Your task to perform on an android device: Task Goal: In the spendee APP,enter the expense of 90 USD under the category of Shopping and save it.
Image 0: 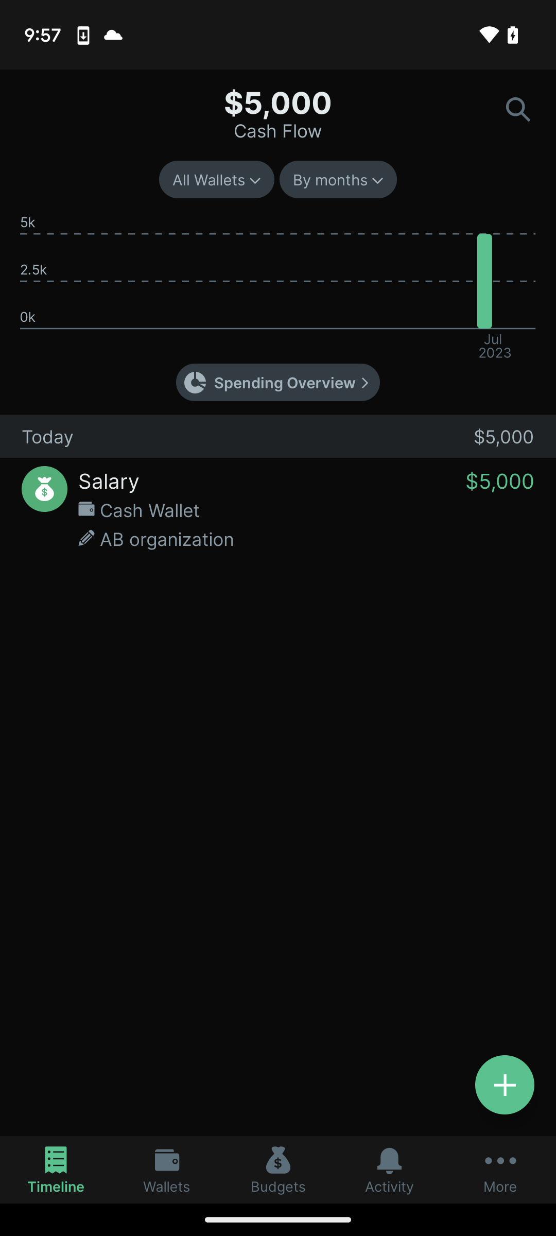
Click on the Plus icon at the bottom right corner
Step 0: click (505, 1085)
Image 2: 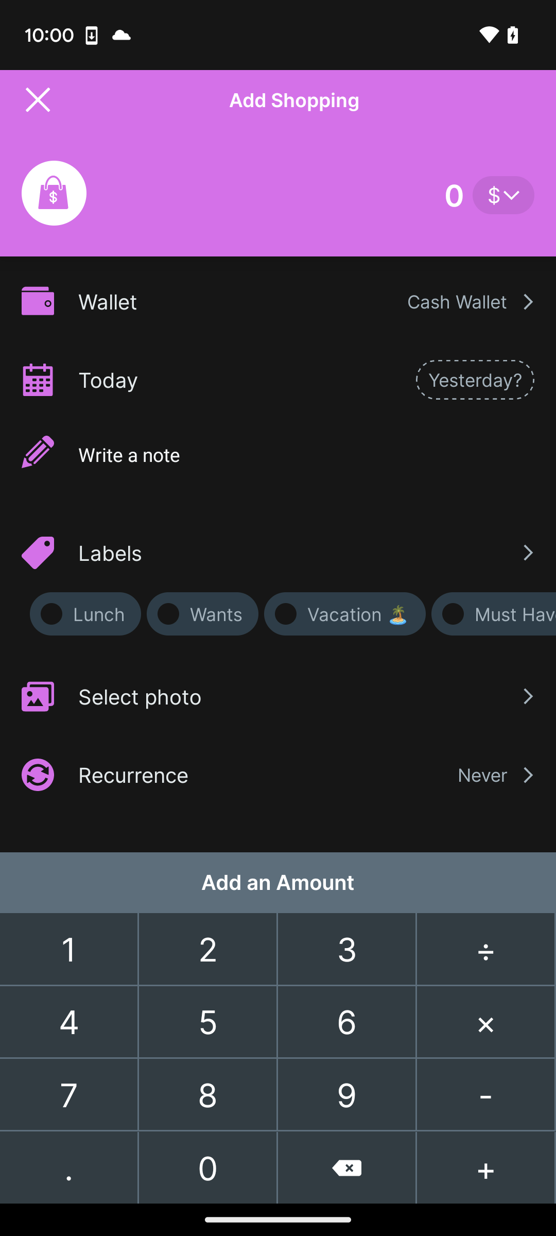
Enter the Amount 90 USD
Step 2: click (347, 1095)
Image 3: 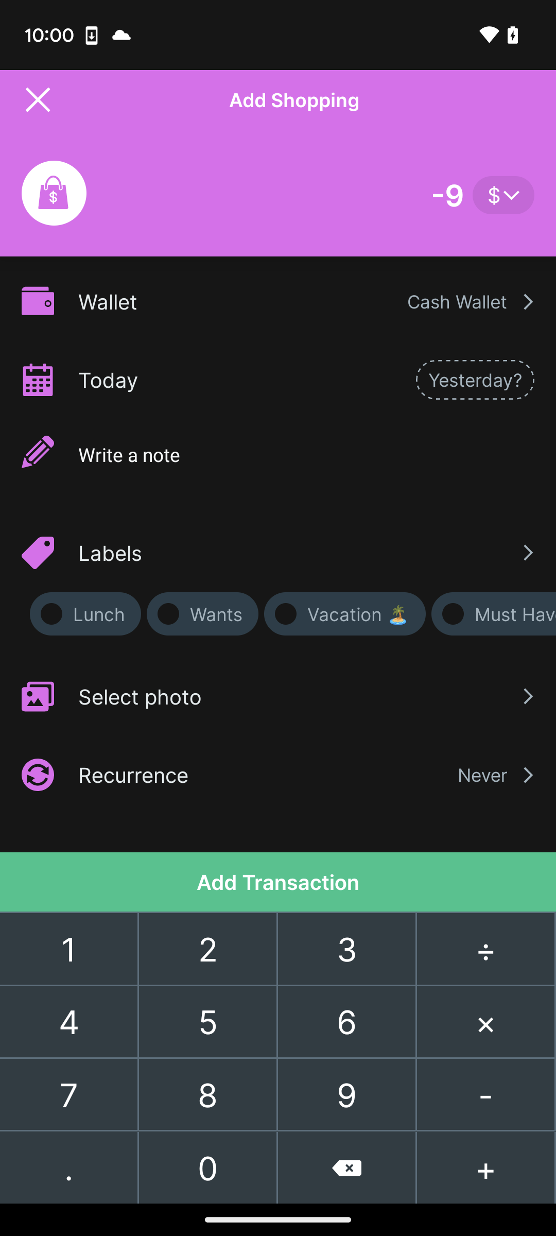
Enter the Amount 90 USD
Step 3: click (208, 1168)
Image 4: 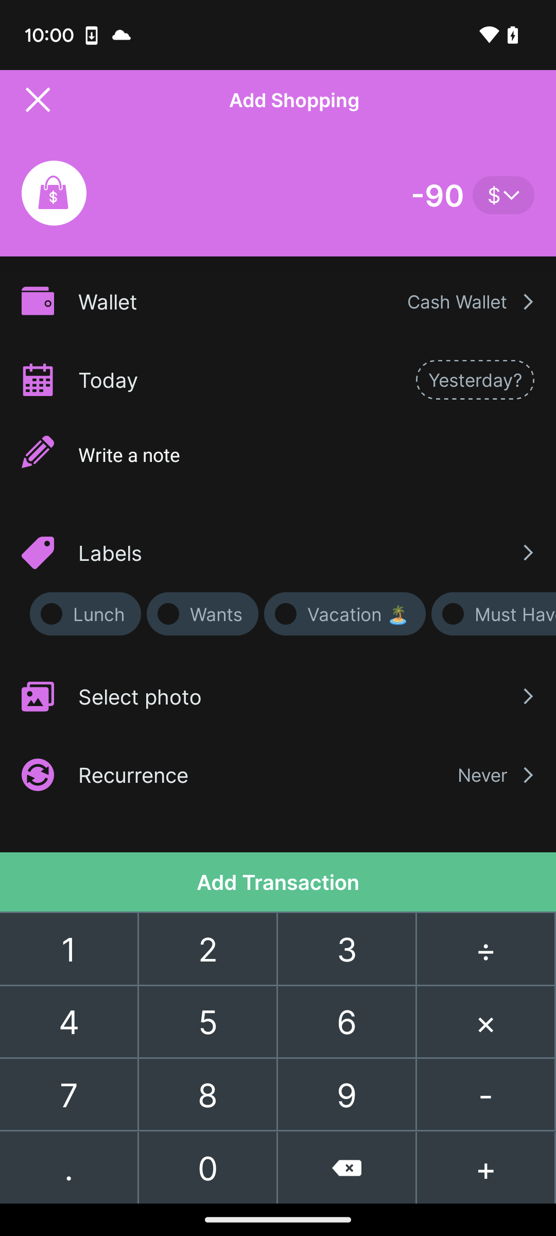
Click on the Add Transaction
Step 4: click (278, 882)